Your task to perform on an android device: I want to search for a flight from Knoxville to Hawaii.
Image 0: 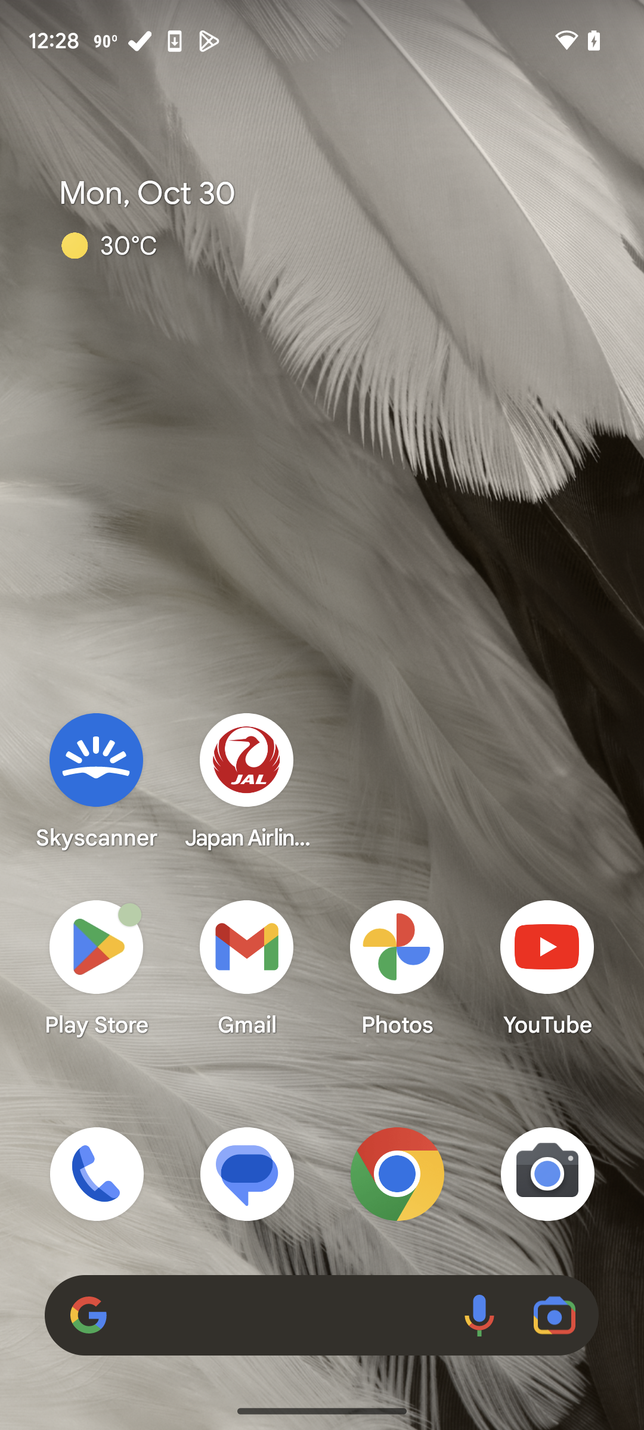
Open app.
Step 0: open app "Trip.com"
Image 1: 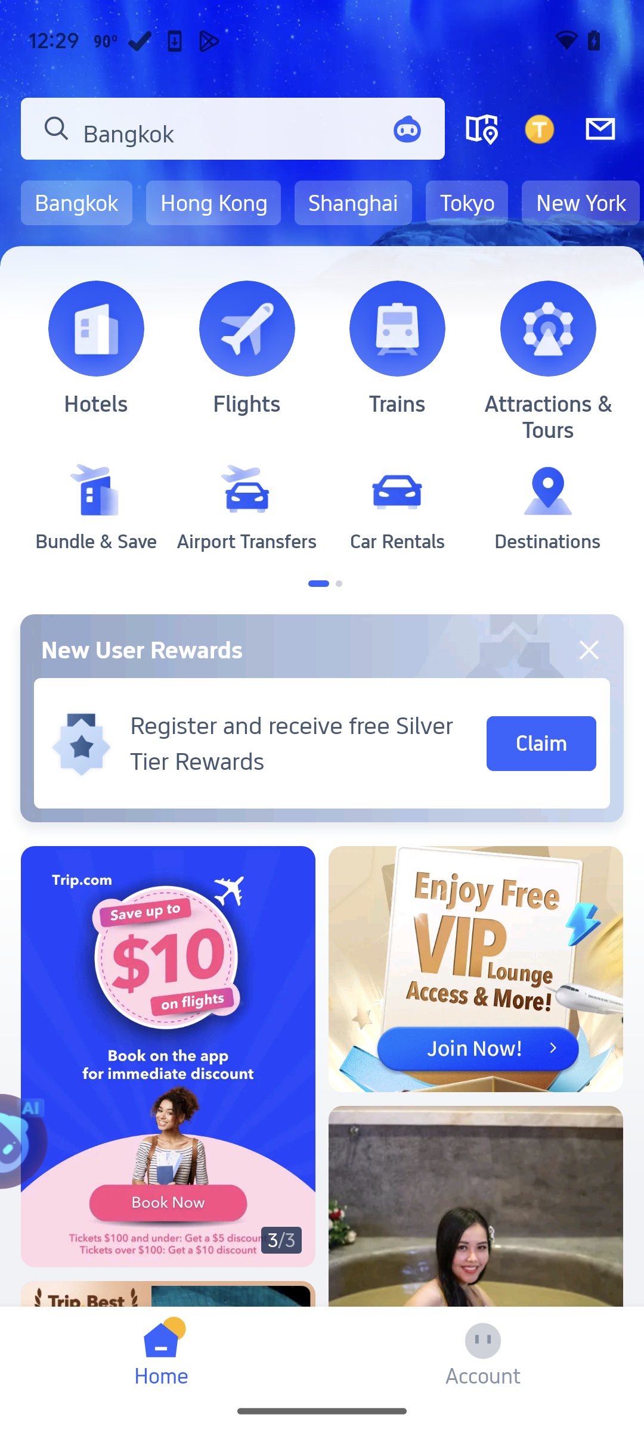
Click on Flights.
Step 1: click (247, 328)
Image 2: 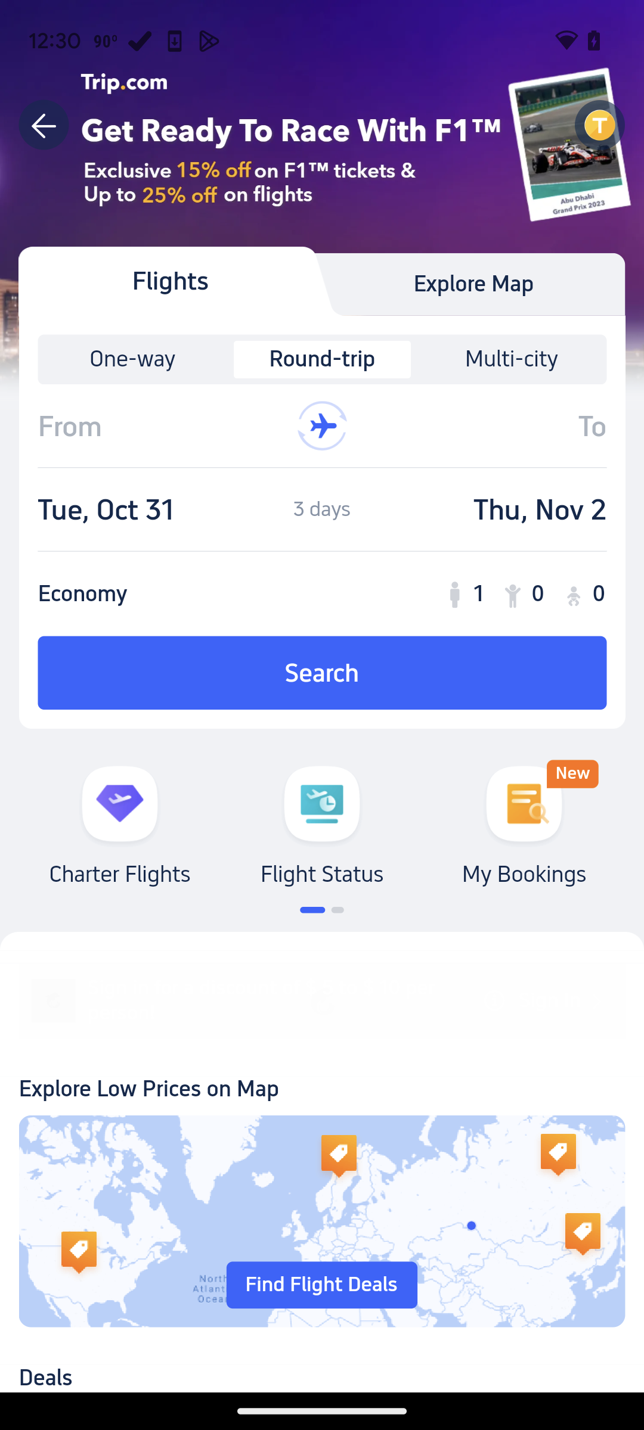
Click on One-way.
Step 2: click (132, 359)
Image 3: 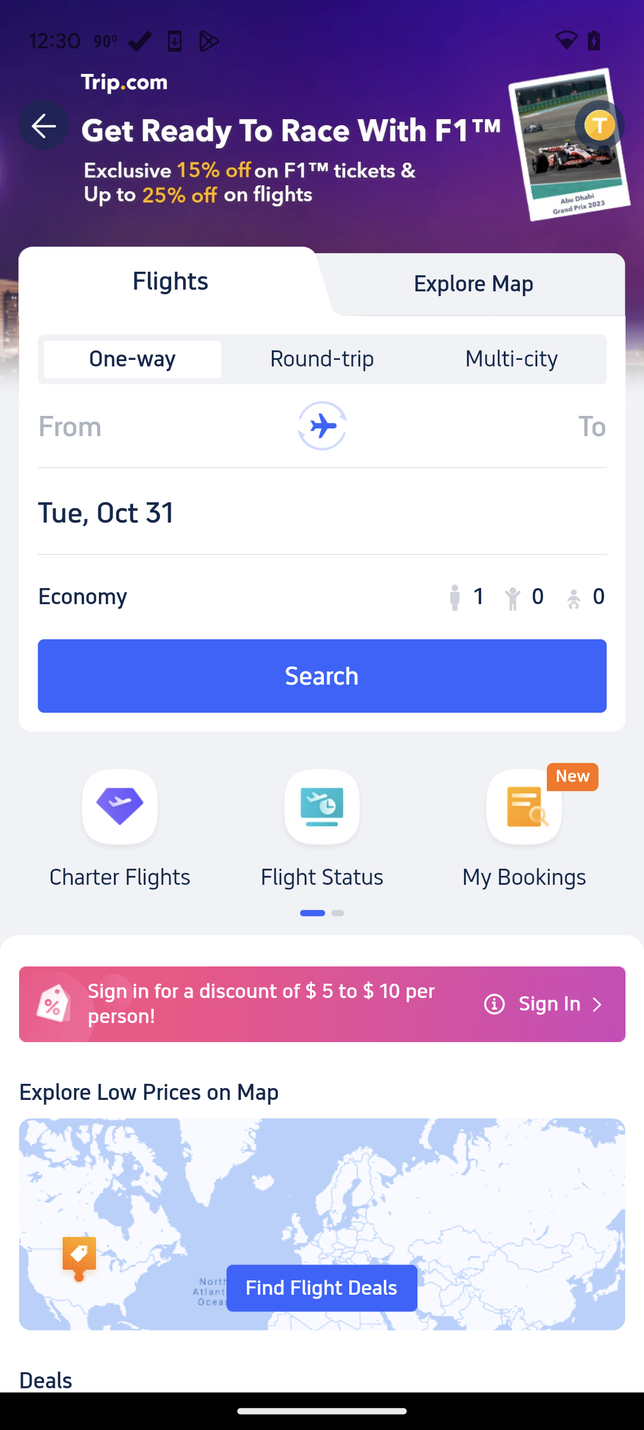
Click on From.
Step 3: click (157, 425)
Image 5: 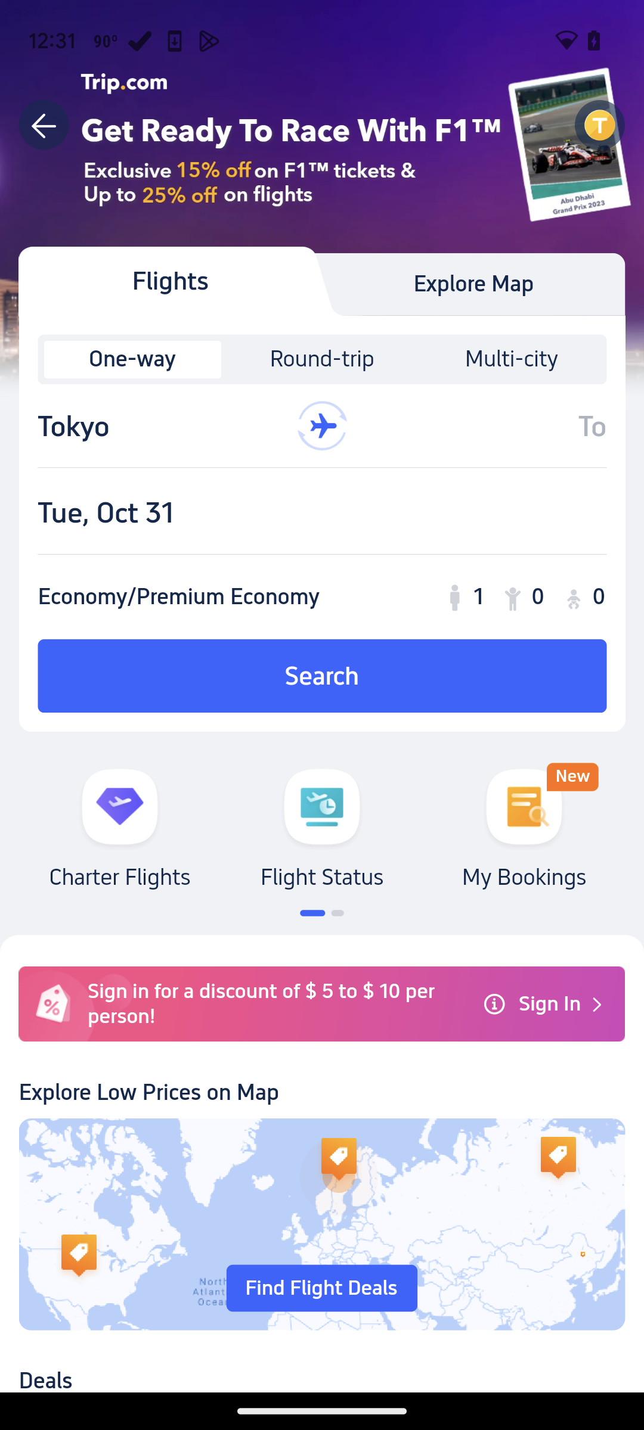
Click on From.
Step 5: click (157, 425)
Image 6: 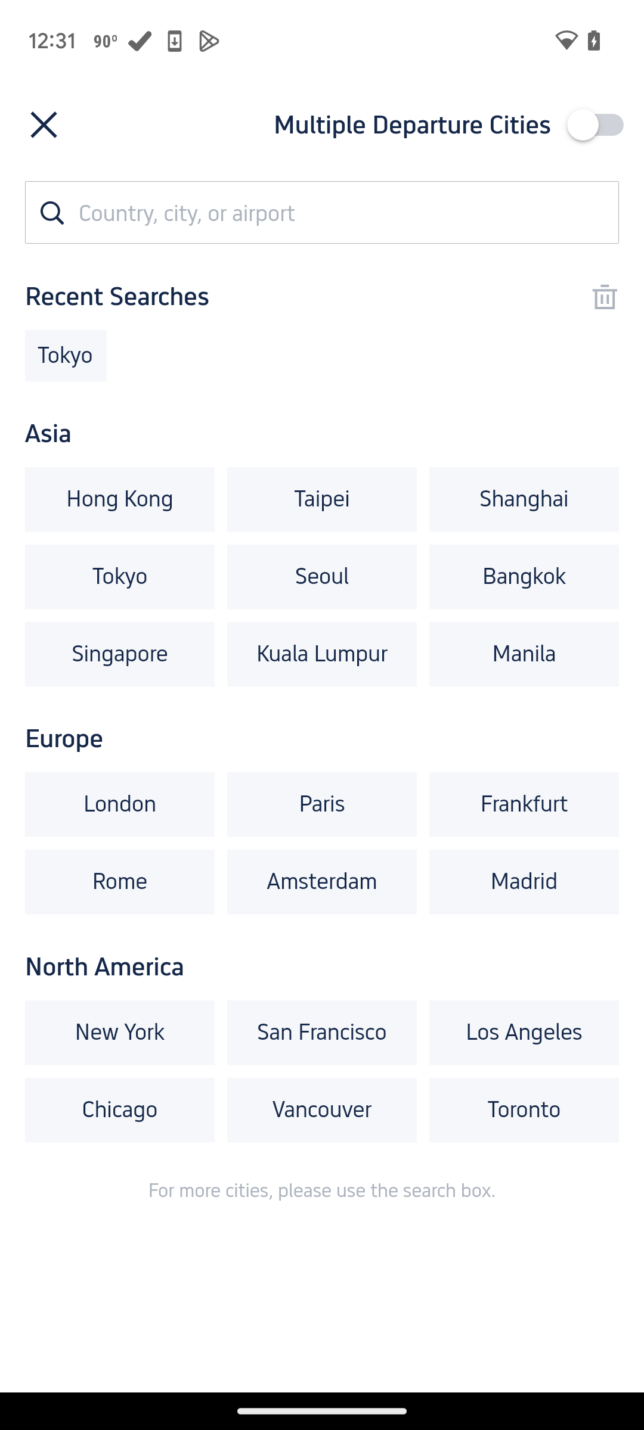
Click on From.
Step 6: click (338, 212)
Image 7: 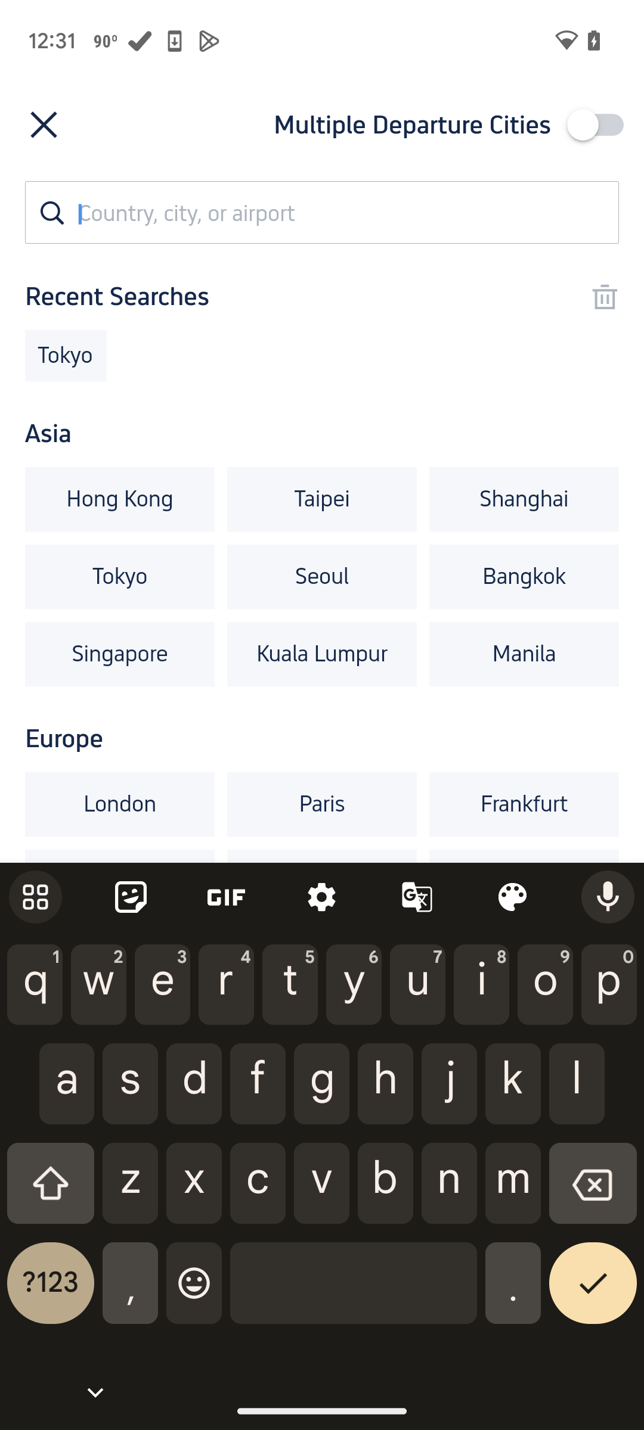
Type Knoxville.
Step 7: type "Knoxville."
Image 8: 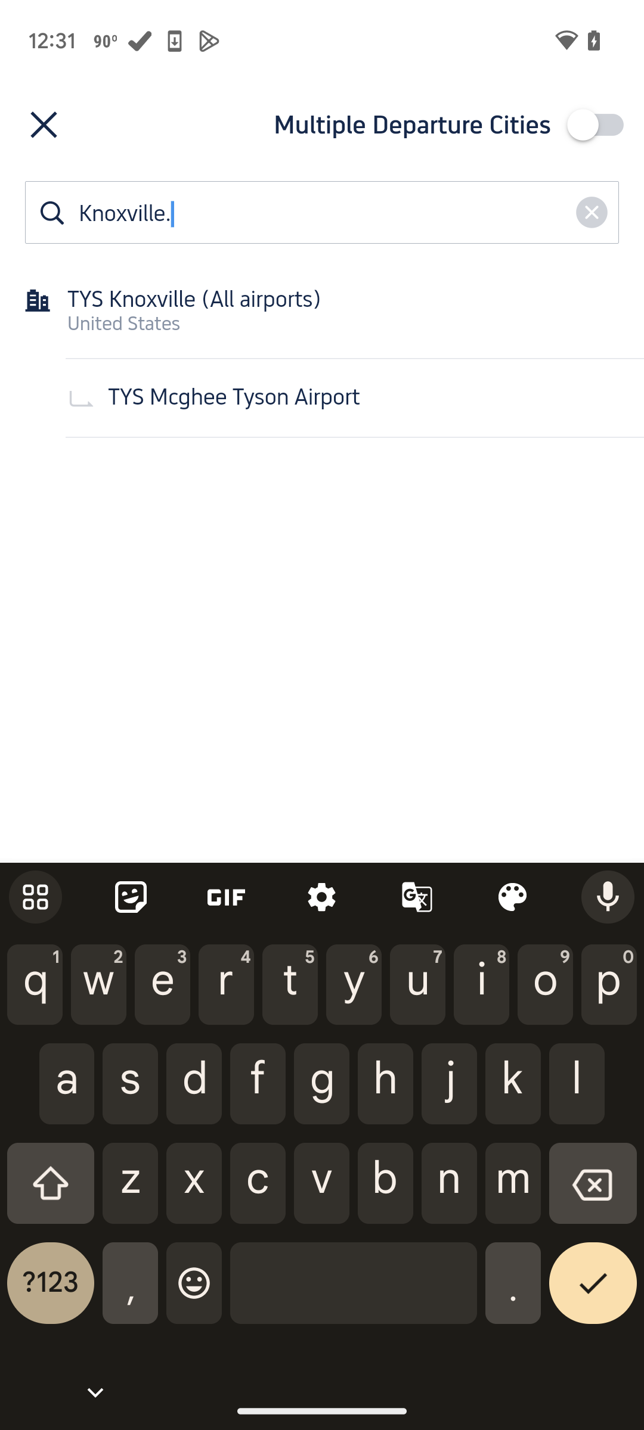
Select Knoxville.
Step 8: click (322, 310)
Image 10: 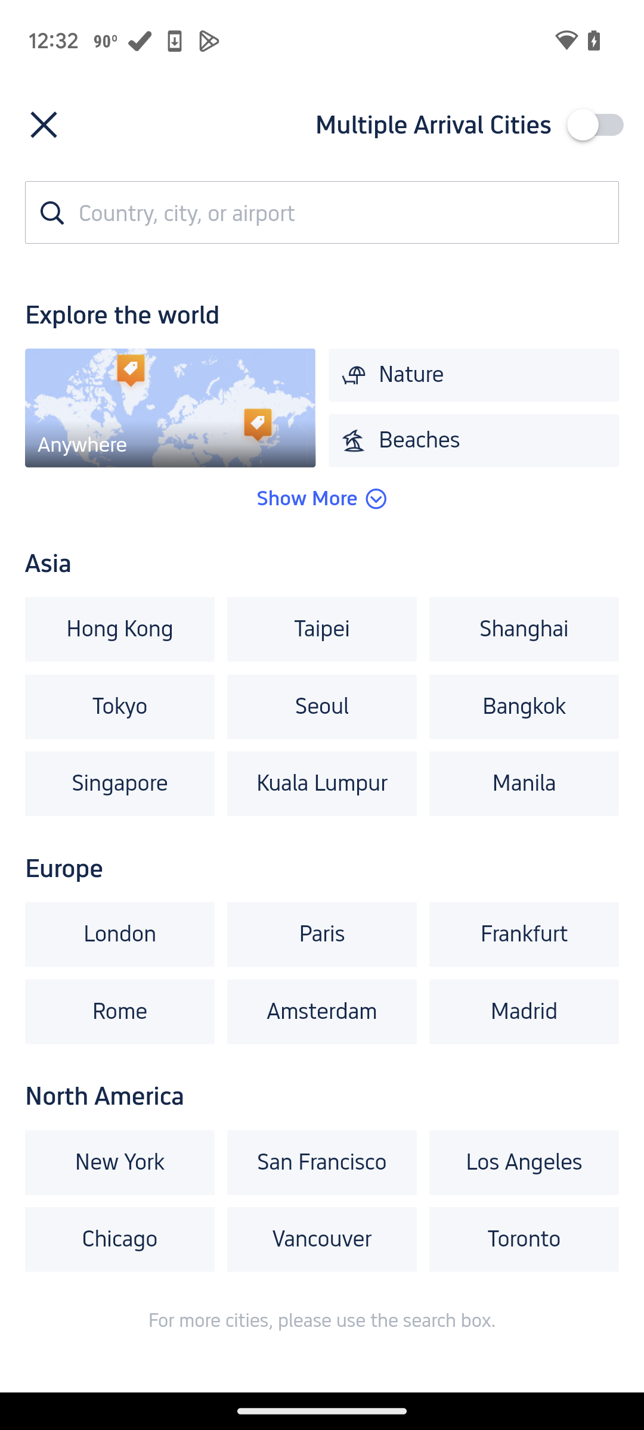
Click on To.
Step 10: click (338, 212)
Image 11: 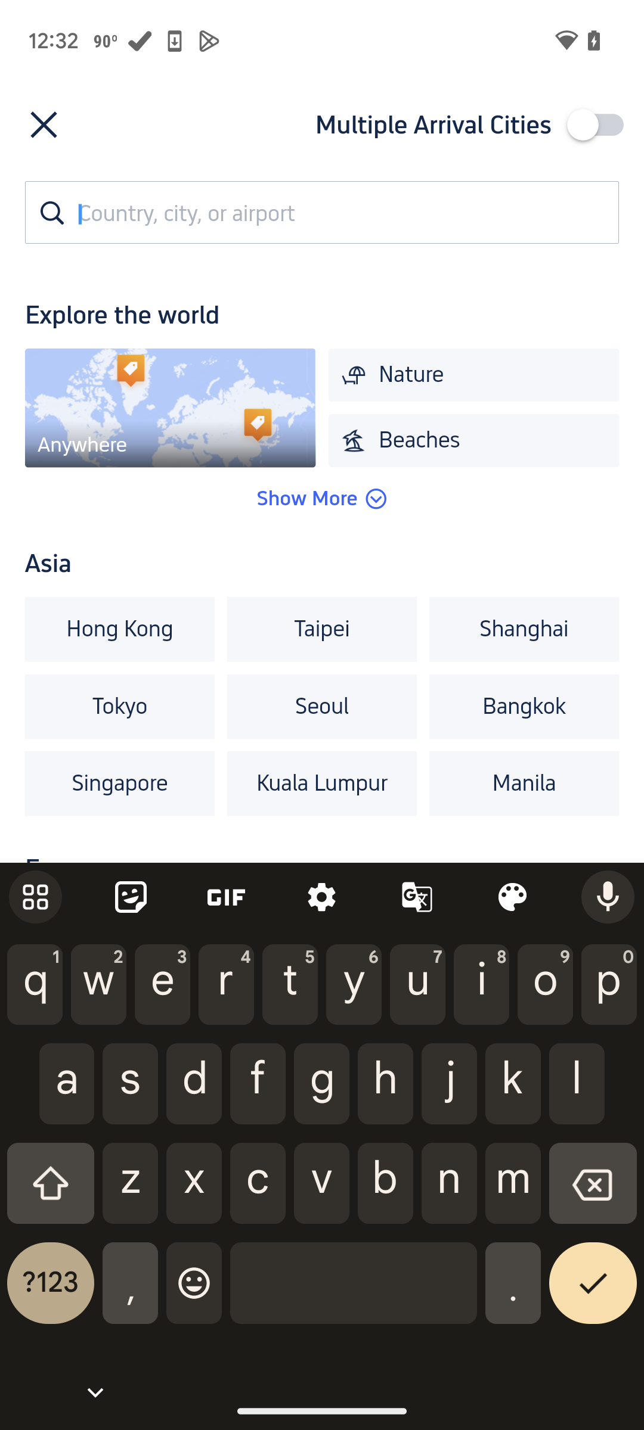
Type Hawaii.
Step 11: type "Hawaii"
Image 12: 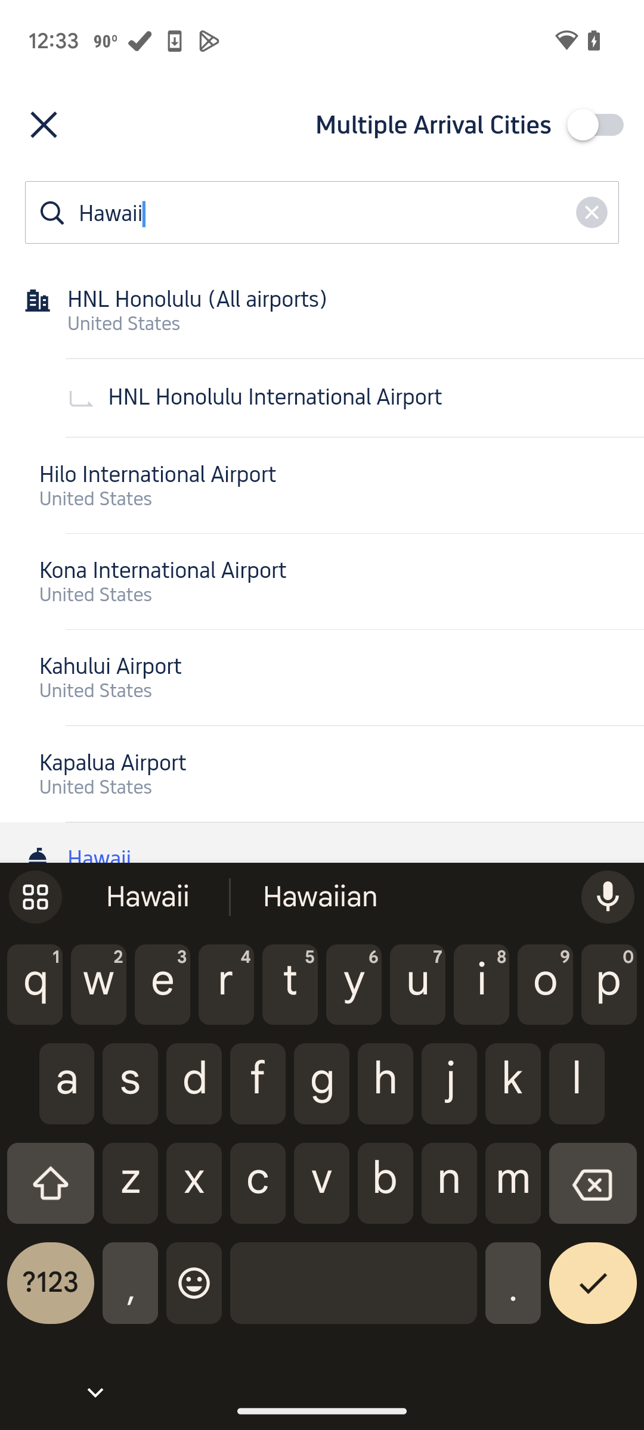
Click on Honolulu.
Step 12: click (322, 310)
Image 13: 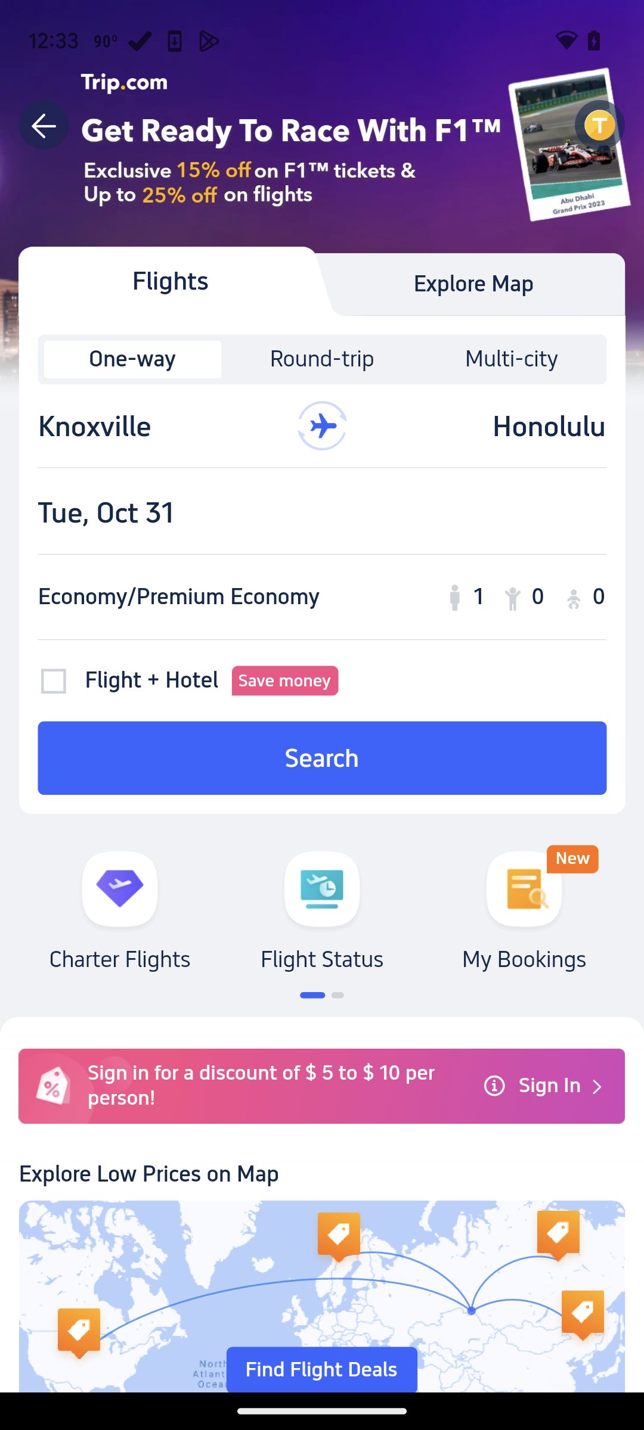
Click on search.
Step 13: click (321, 758)